Your task to perform on an android device: I'd like to compare this vehicle with my second choice, the 2019 Toyota Camry
Image 0: 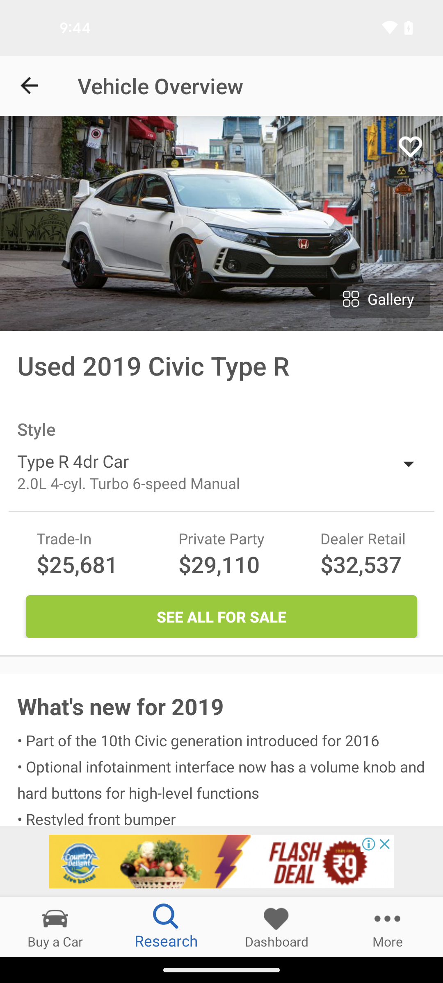
click on the dashboard tab
Step 0: click (277, 927)
Image 1: 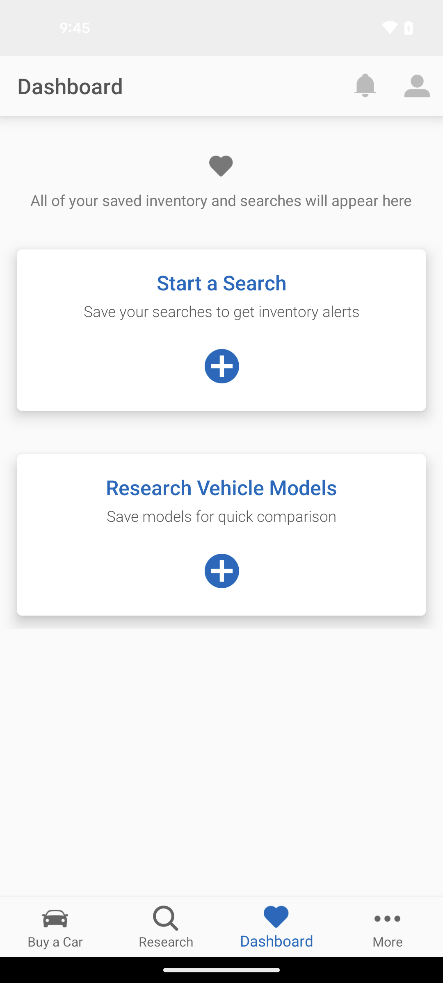
click on add button for quick comparison
Step 1: click (219, 566)
Image 3: 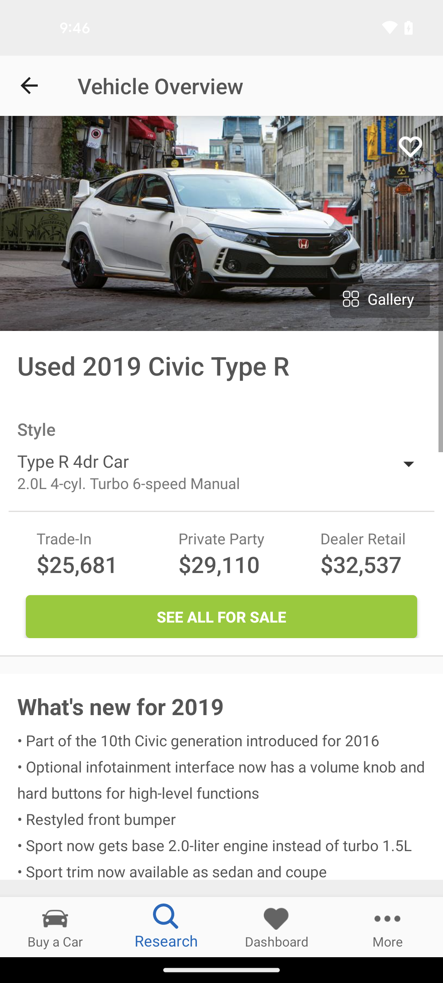
click on heart icon
Step 3: click (404, 142)
Image 4: 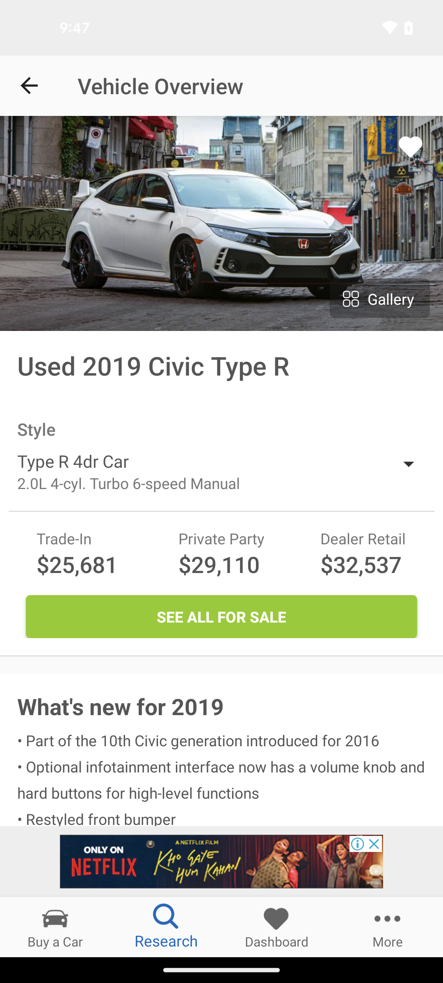
go back
Step 4: press back button
Image 5: 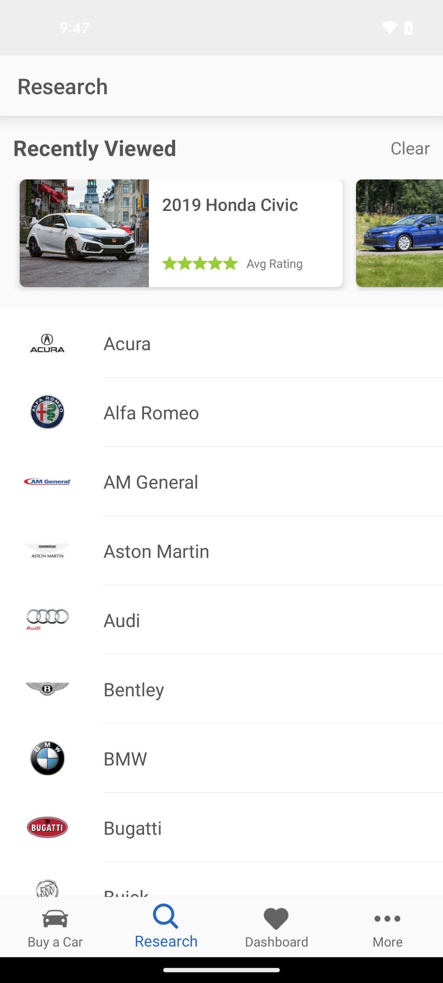
swipe left under Recently viewed option
Step 5: scroll right
Image 6: 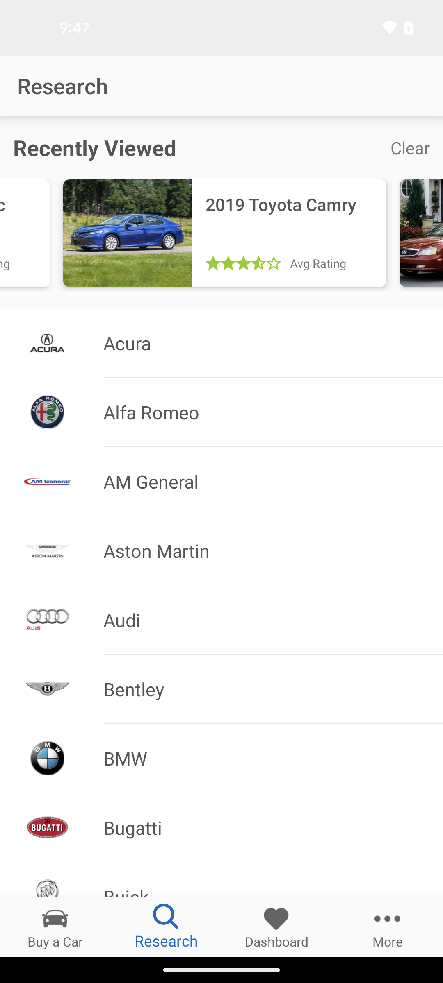
click on 2019 Toyota Camry
Step 6: click (234, 218)
Image 7: 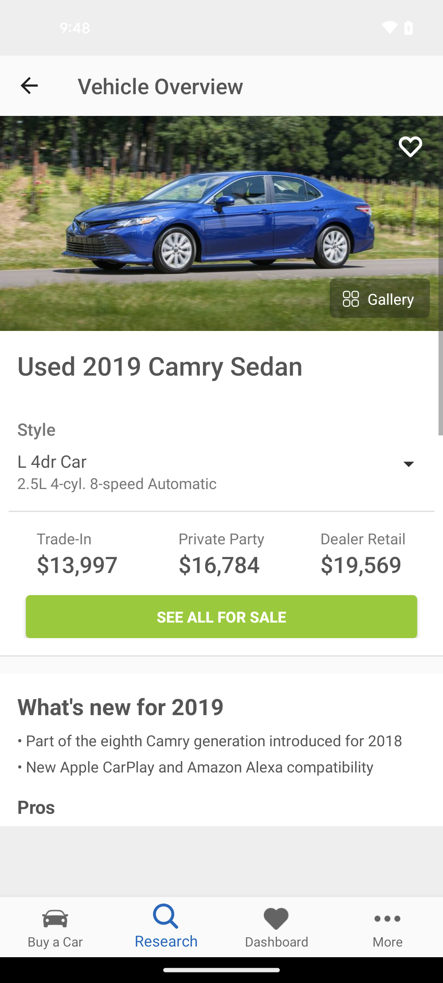
click on heart icon
Step 7: click (412, 142)
Image 8: 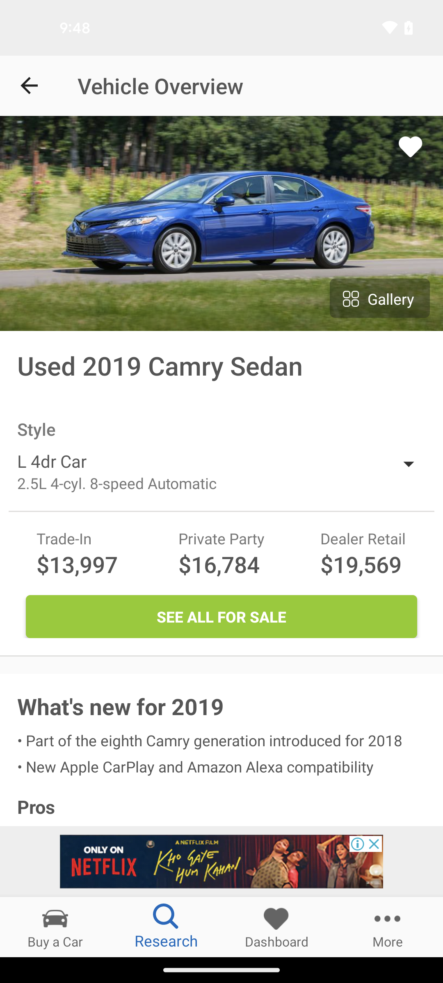
click on dashboard tab
Step 8: click (277, 927)